Your task to perform on an android device: Open the Simple Habit app, I would like to listen to a personalized guided meditation named Practice Joy to help me be productive throughout the day.
Image 0: 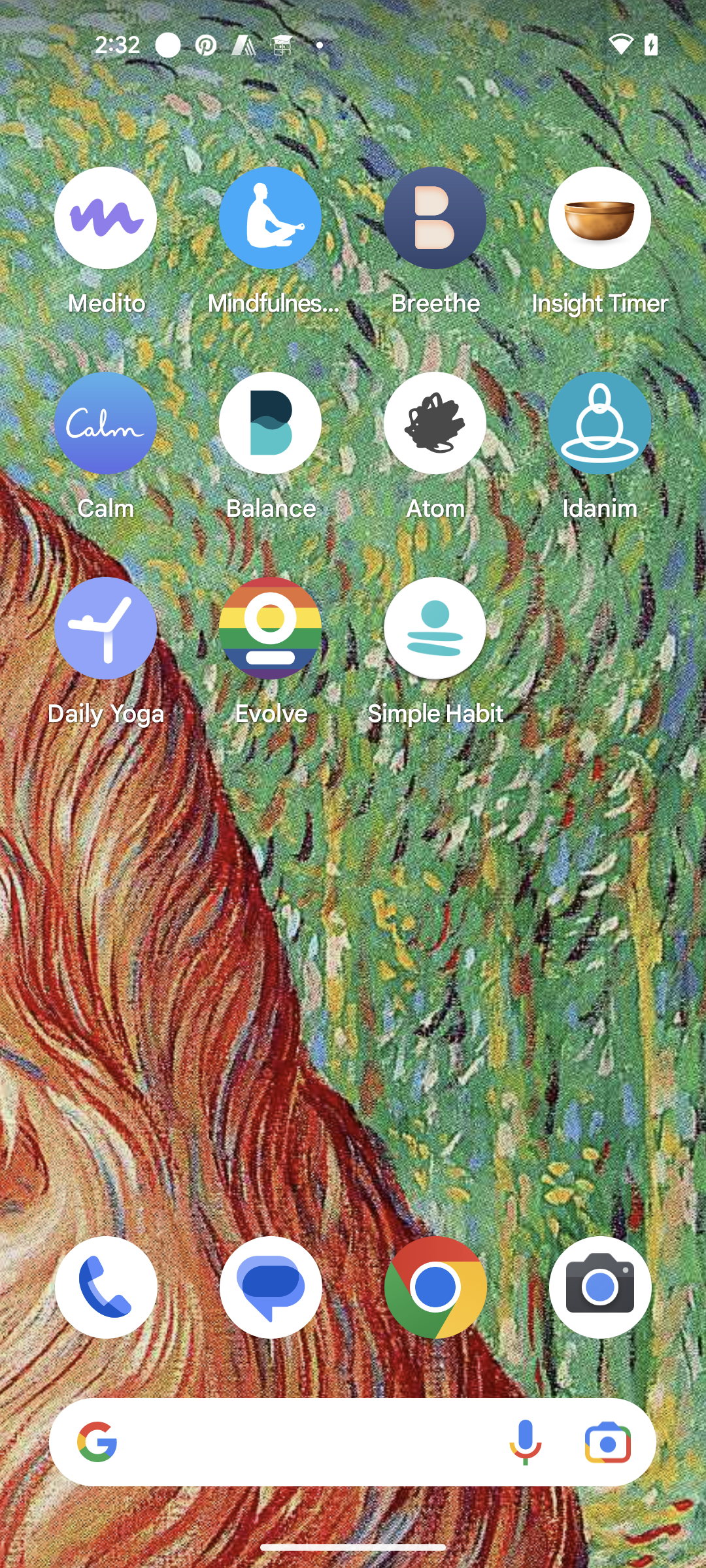
Open the Simple Habit app
Step 0: open app "Simple Habit"
Image 1: 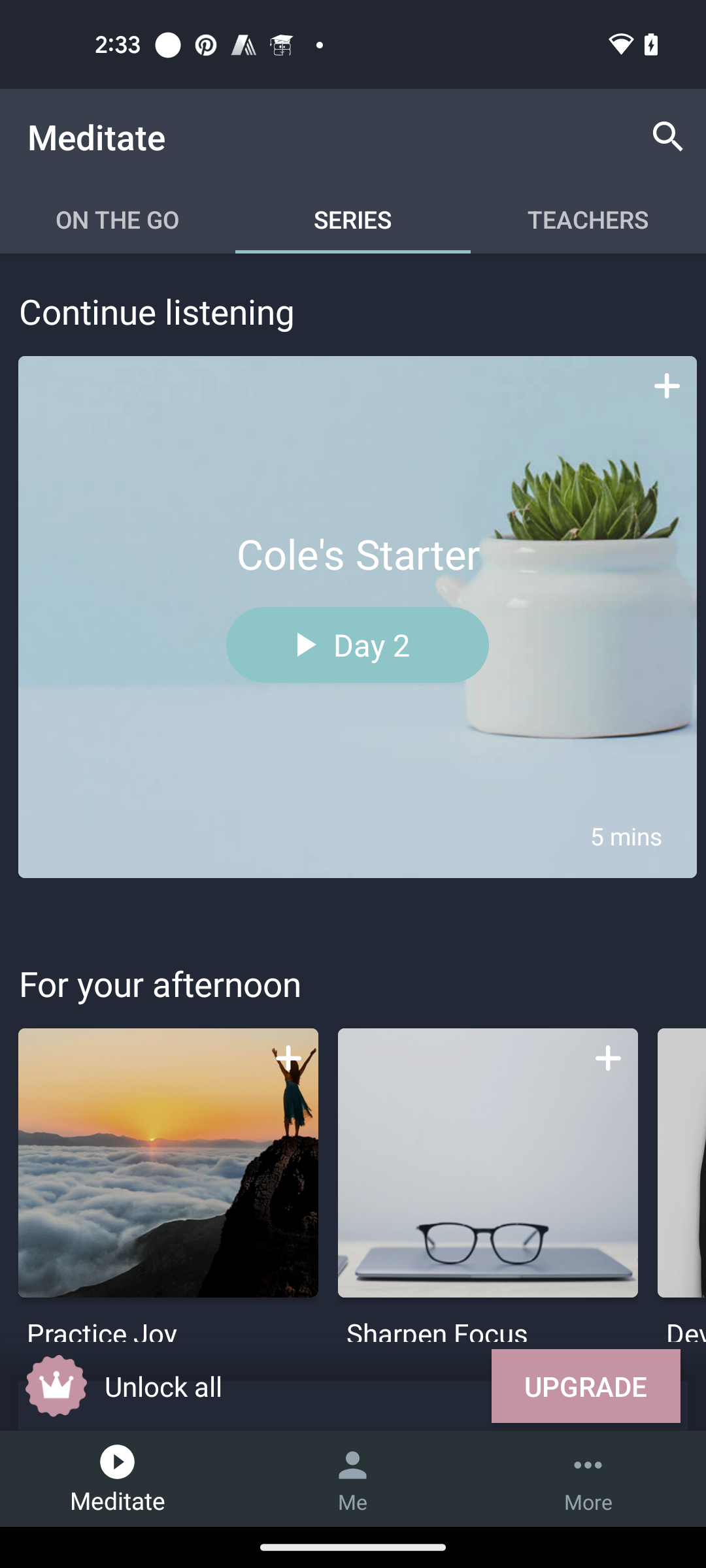
Swipe up
Step 1: scroll down
Image 3: 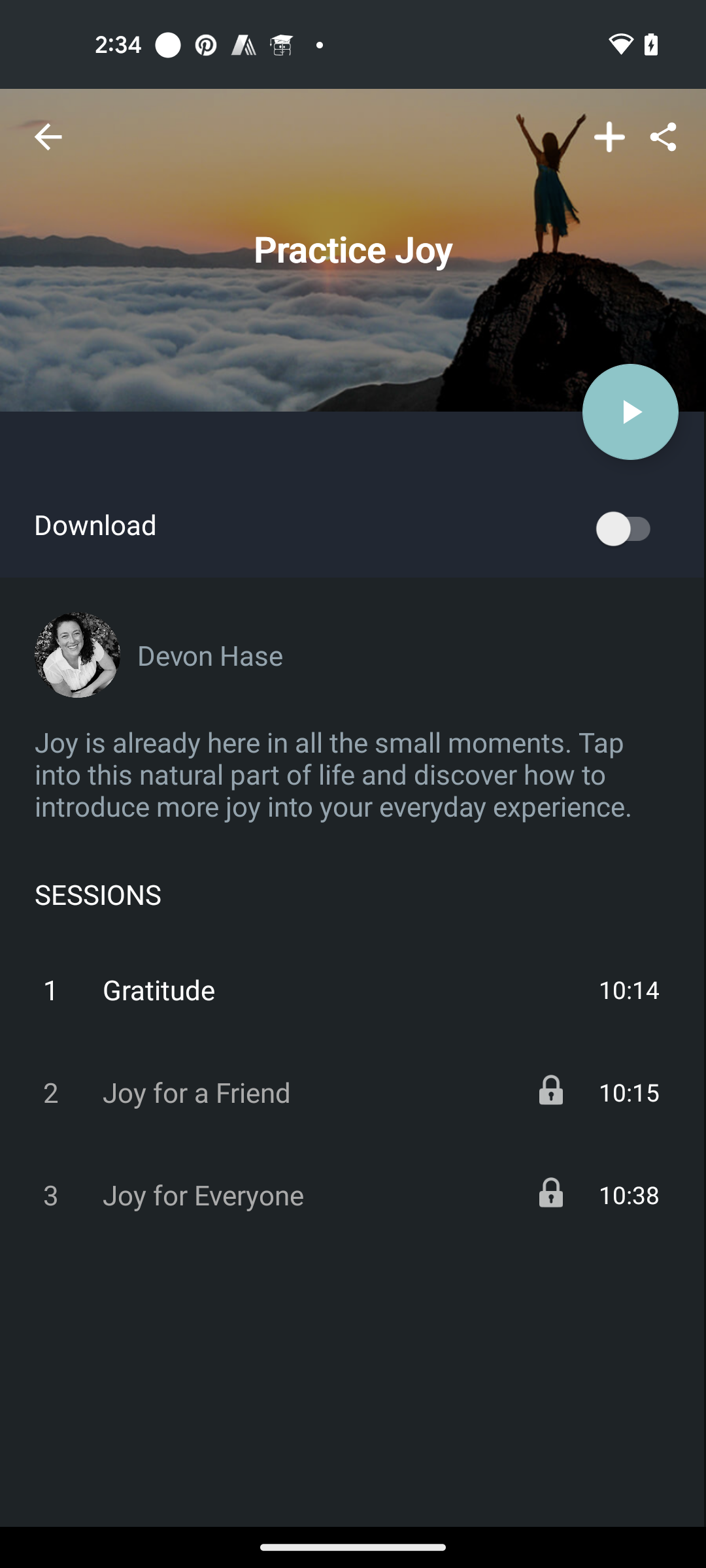
Click on the Play button
Step 3: click (629, 414)
Image 4: 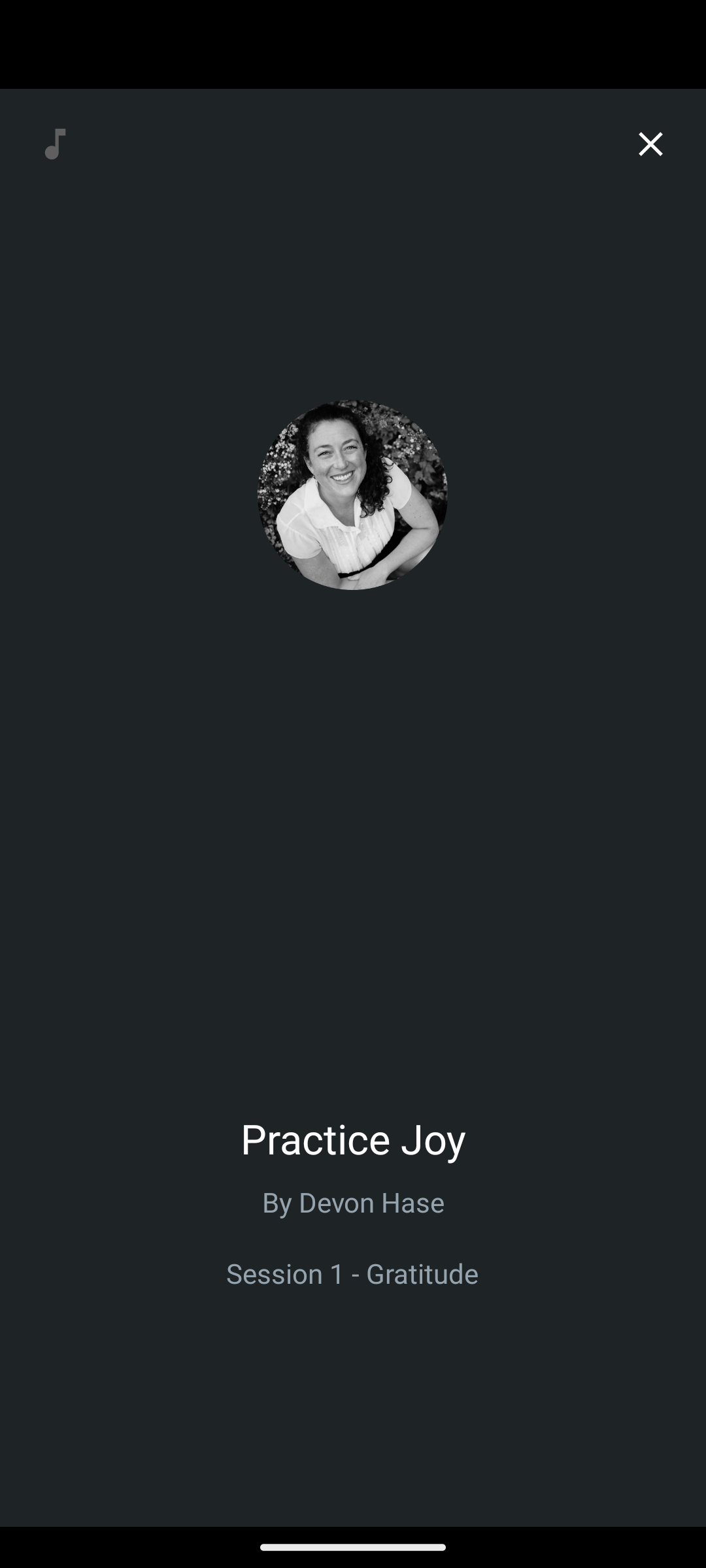
Click on the Play button
Step 4: wait